Your task to perform on an android device: As I had planned to stay in Dubai for a couple of days, I searched for one-way flights from Dubai on October 25 for two adults in the Kayak app.
Image 0: 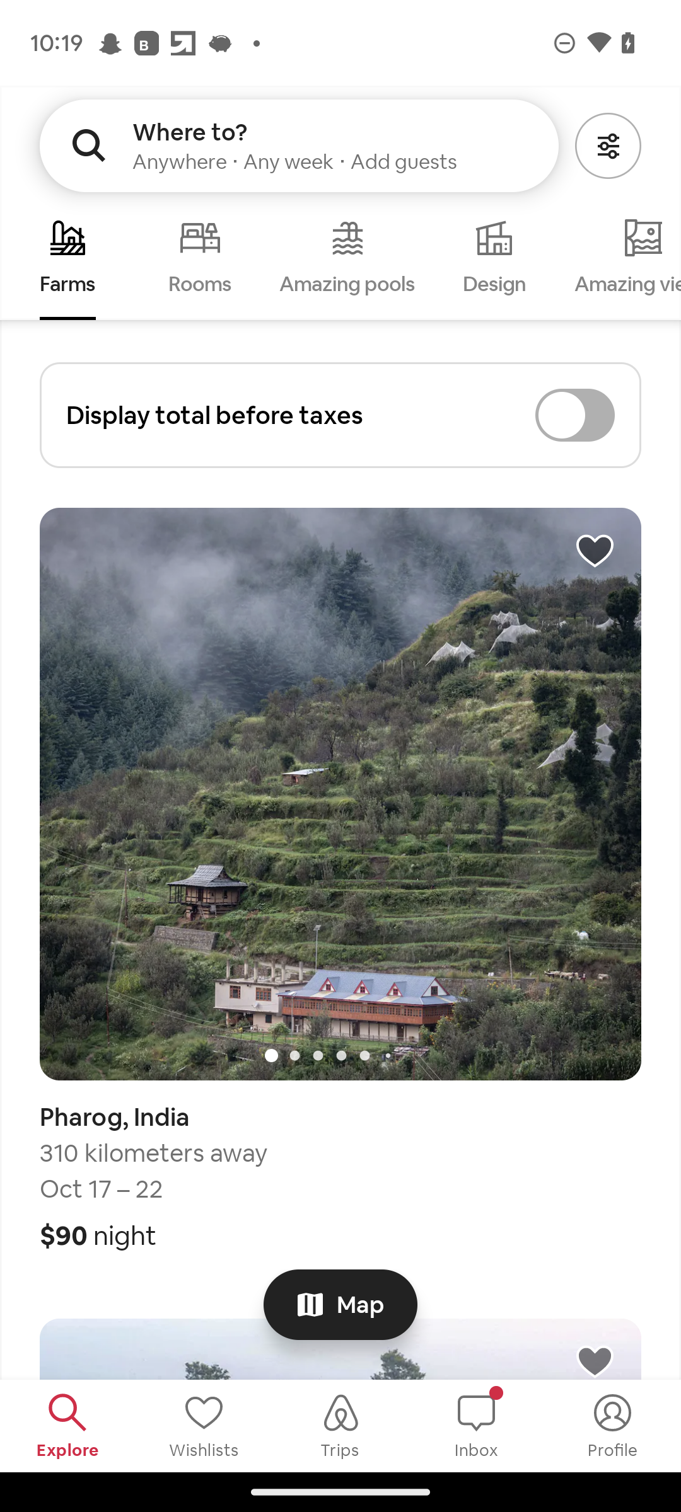
Open the kayak app
Step 0: open app "KAYAK"
Image 1: 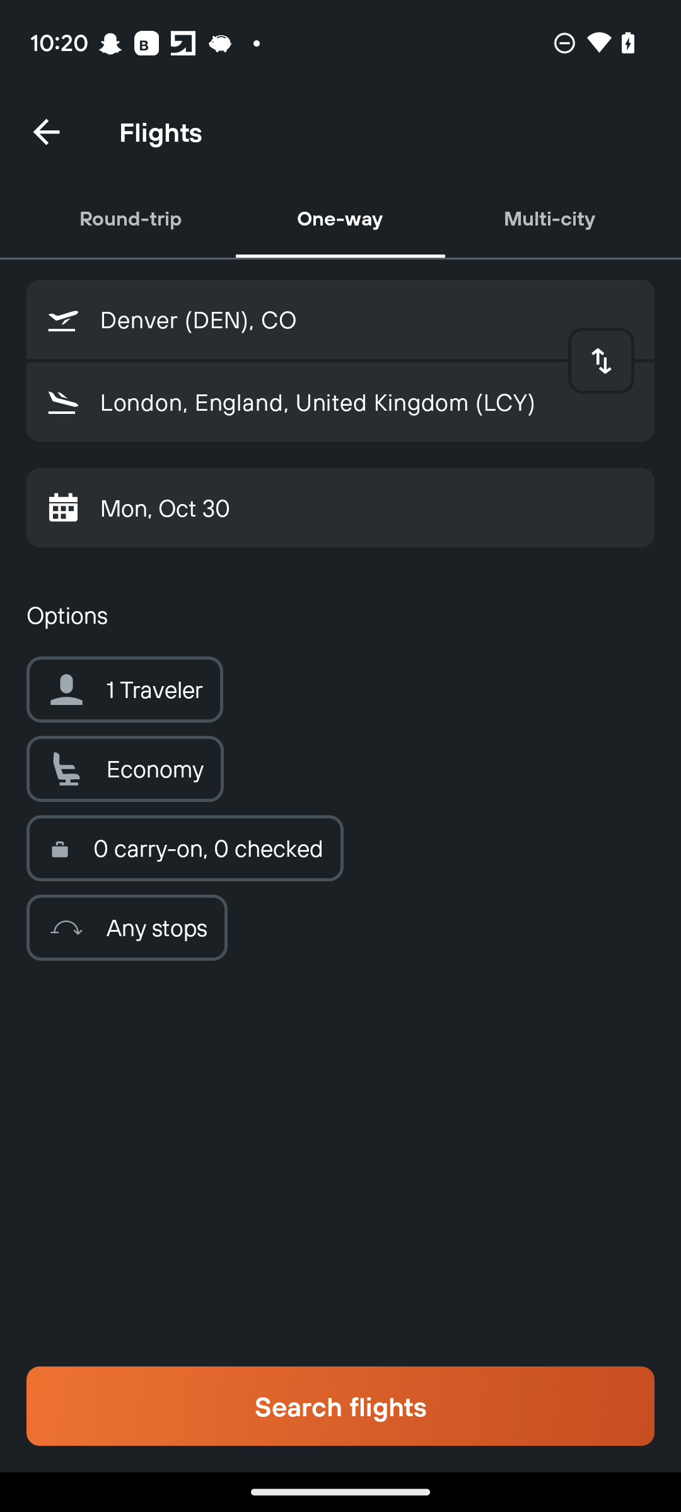
Click on the London in the search bar
Step 1: click (414, 423)
Image 2: 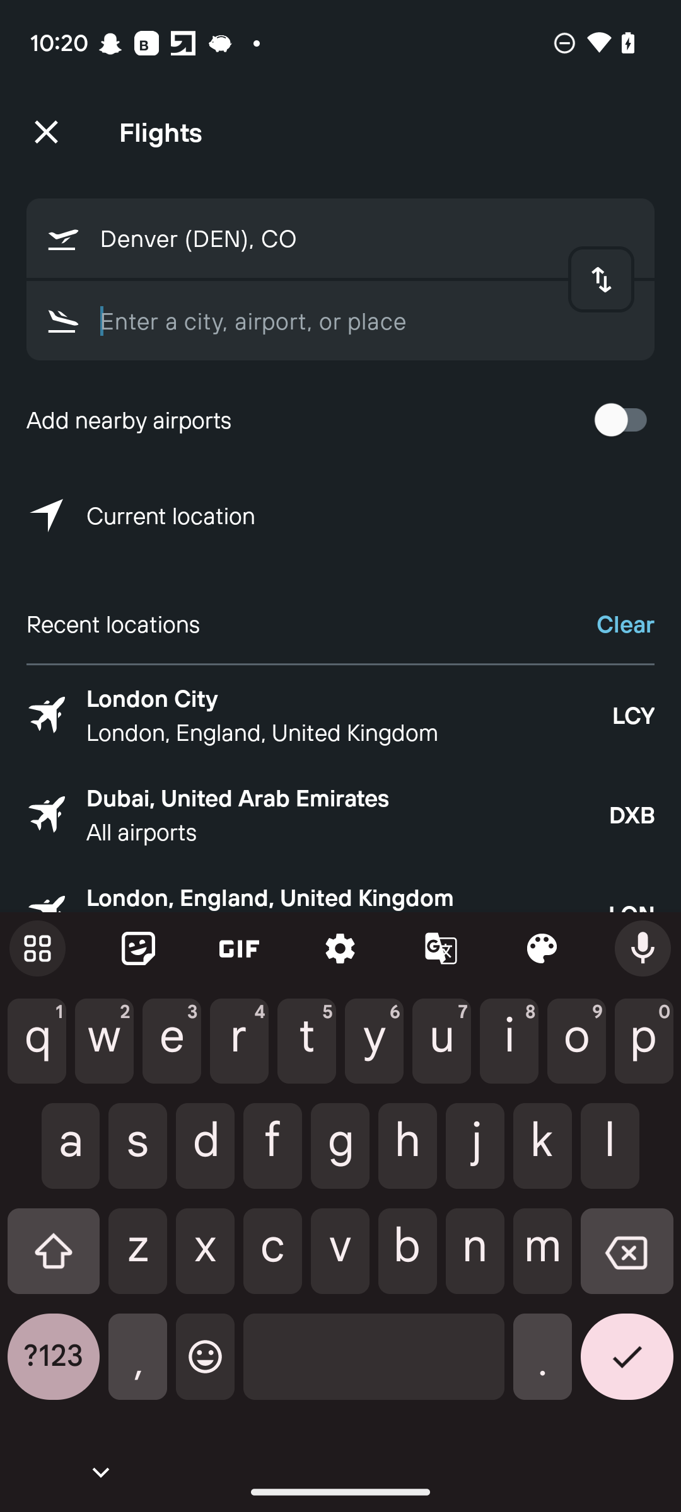
Type Dubai in the search bar
Step 2: type "Dubai"
Image 3: 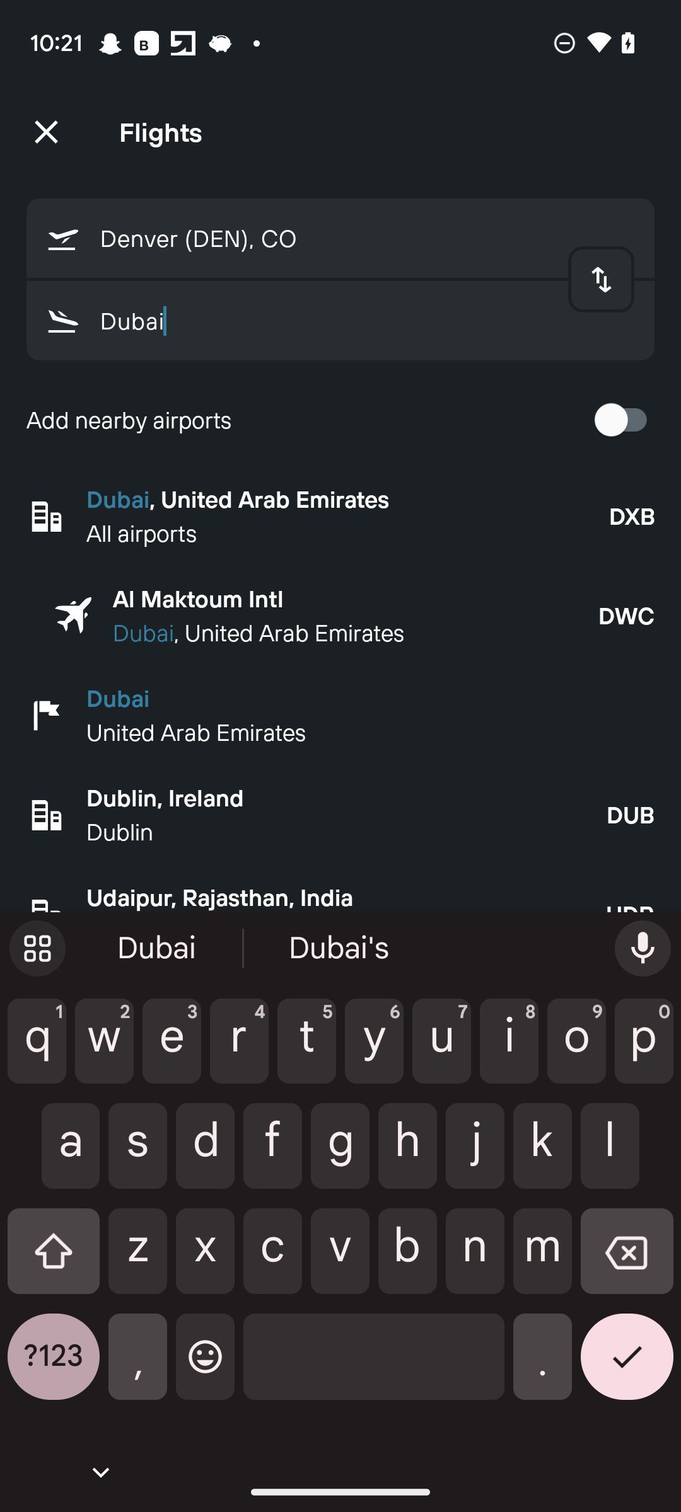
Click on the first result
Step 3: click (347, 498)
Image 4: 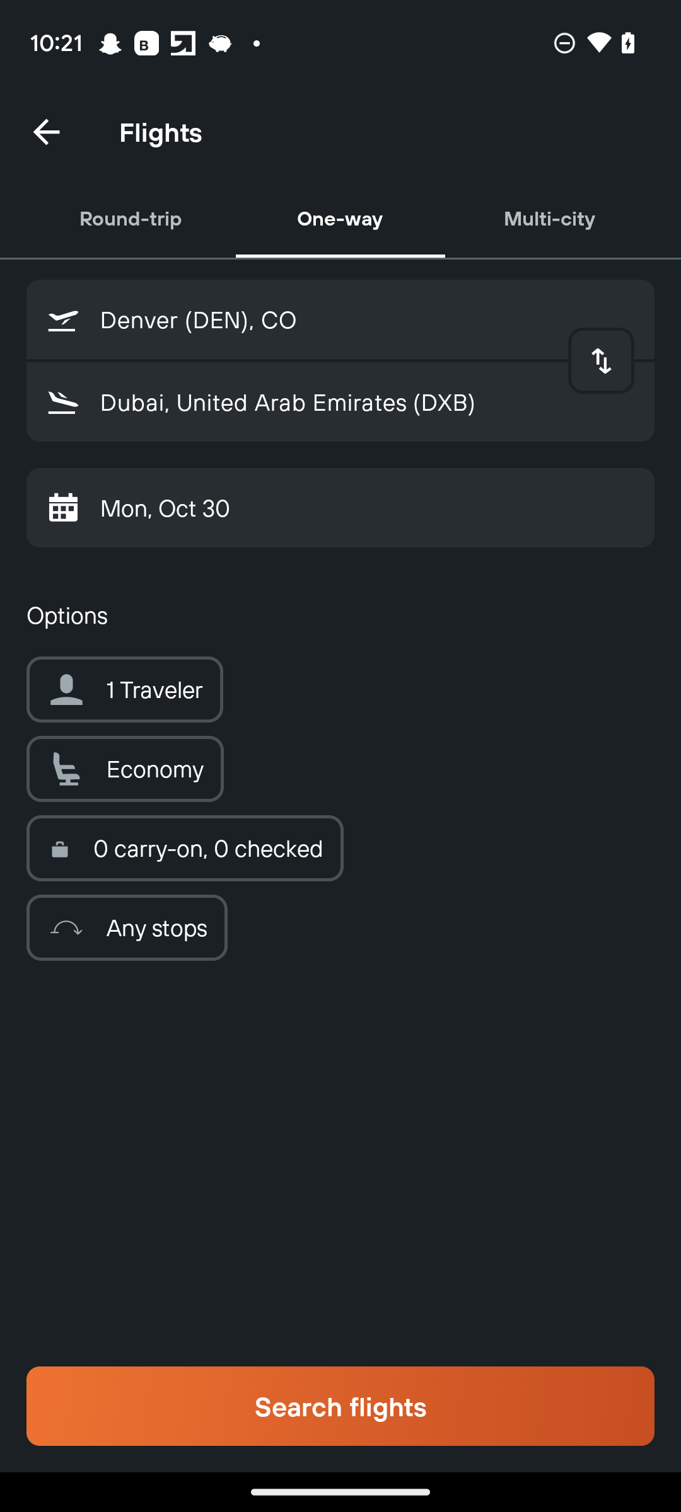
Click on the calendar section.
Step 4: click (340, 508)
Image 5: 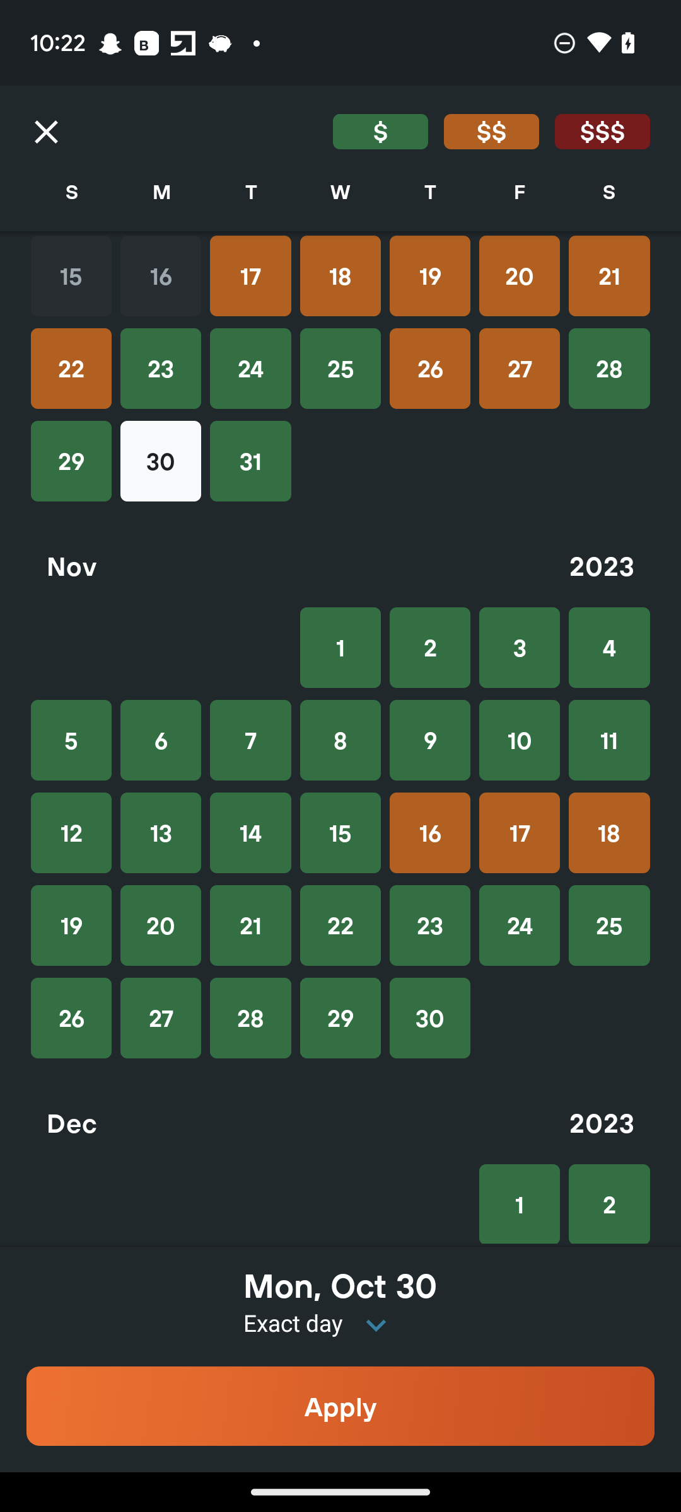
Click on the 25th date in October 
Step 5: click (340, 369)
Image 6: 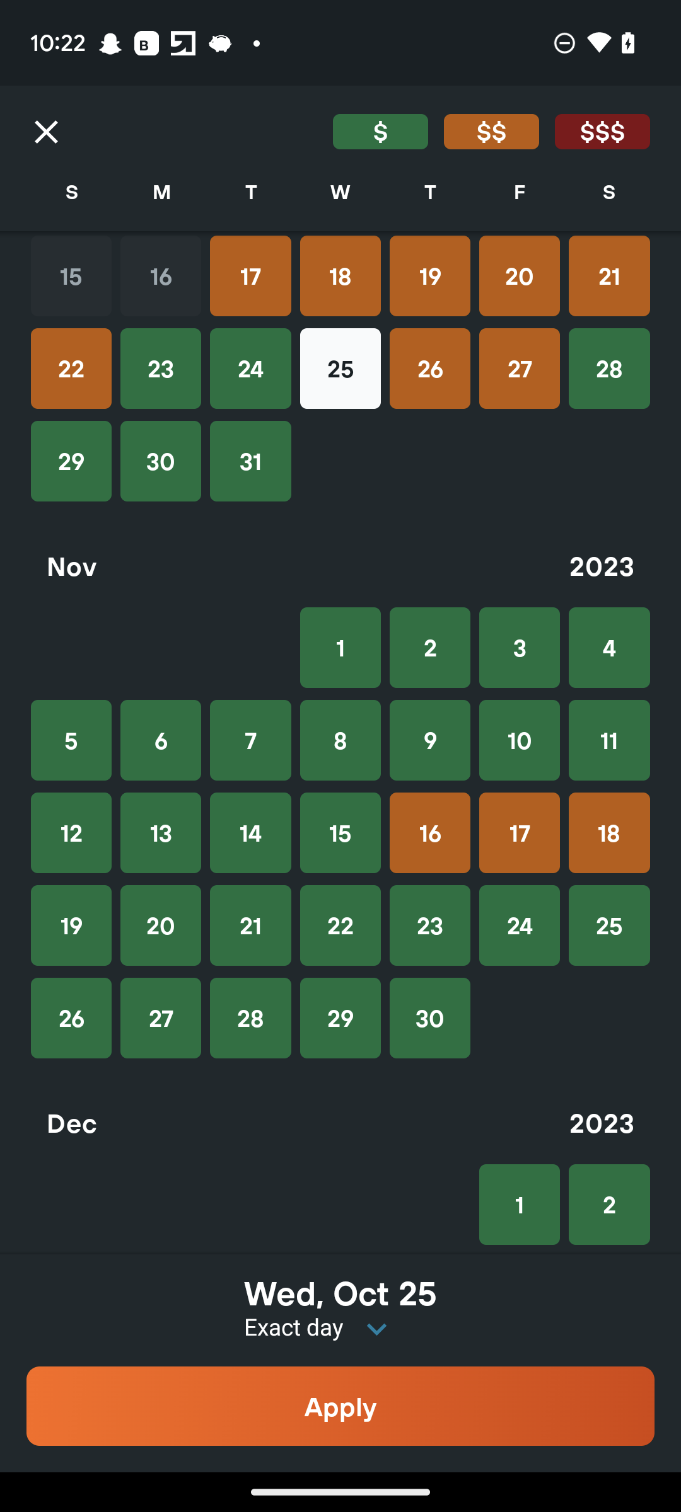
Click on the apply button.
Step 6: click (340, 1406)
Image 7: 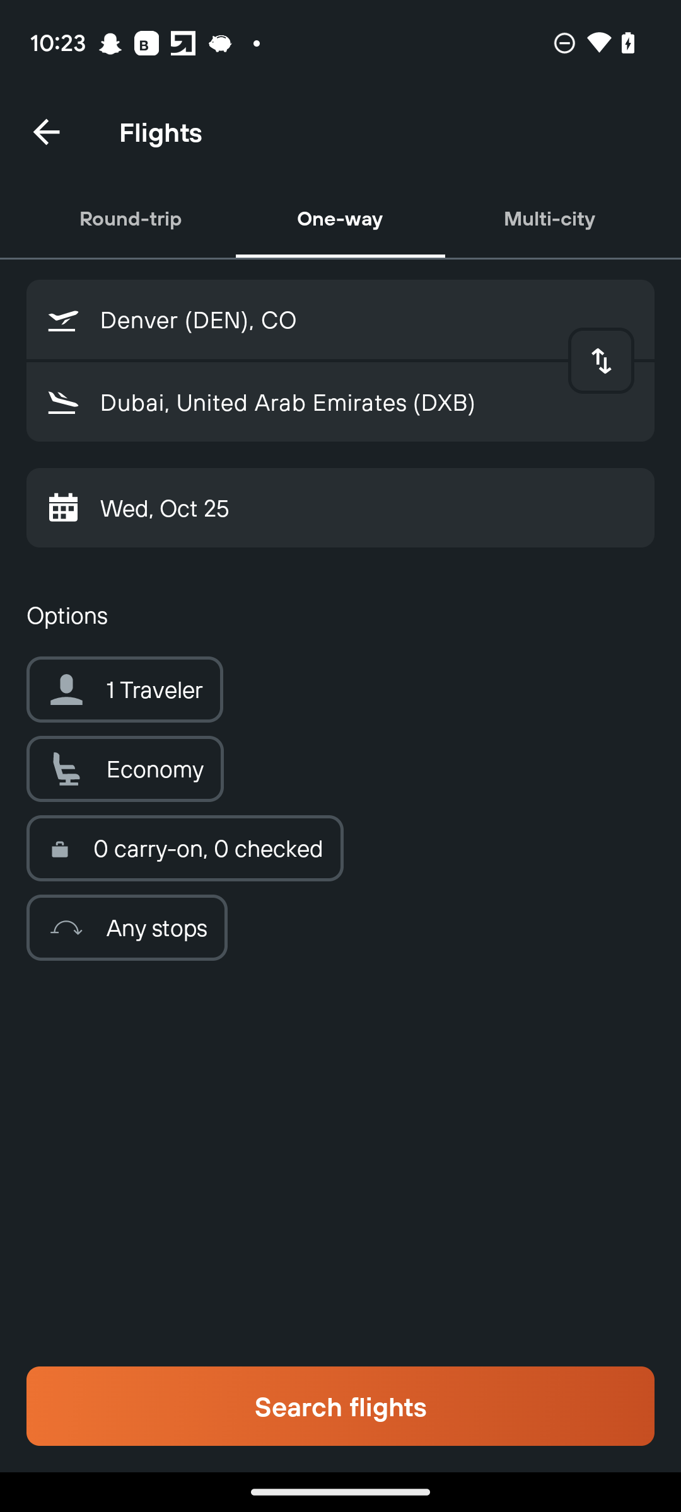
Click on the traveler section.
Step 7: click (124, 689)
Image 9: 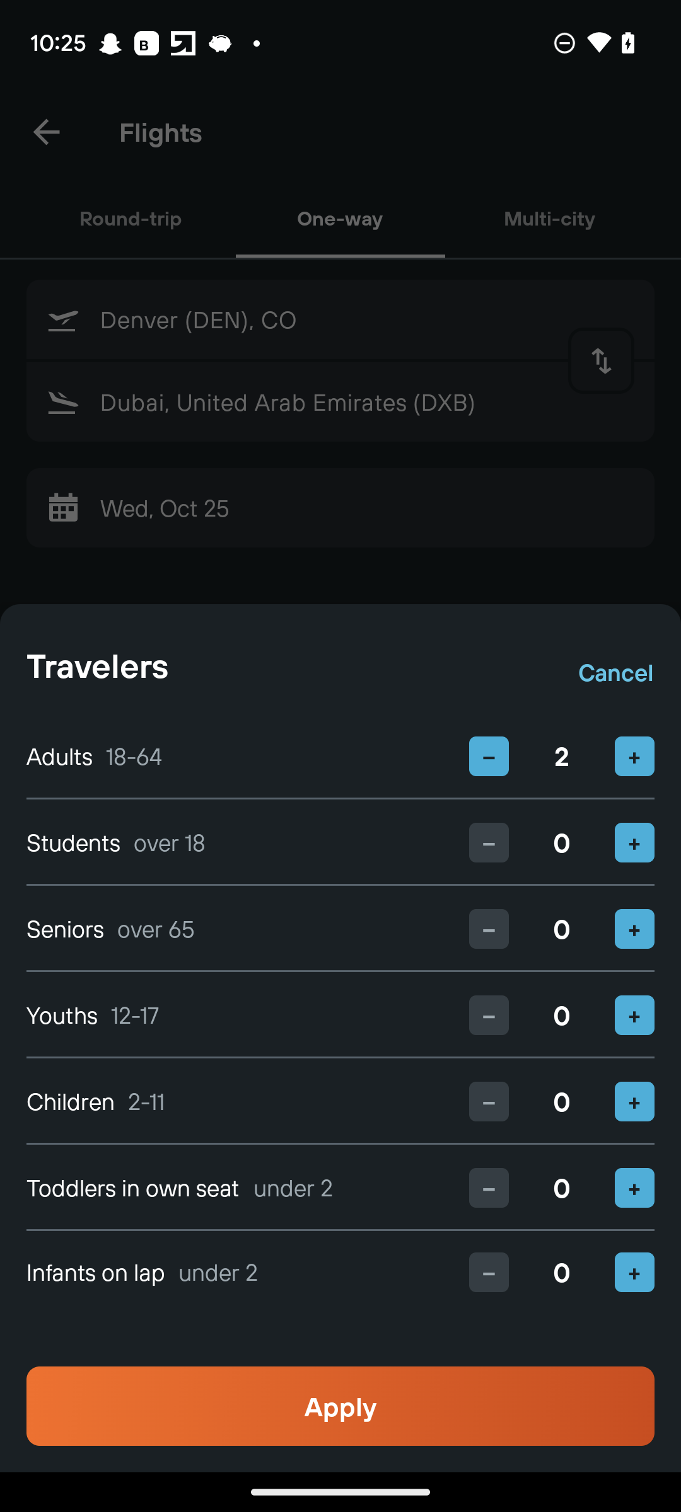
Click on the apply button.
Step 9: click (340, 1406)
Image 10: 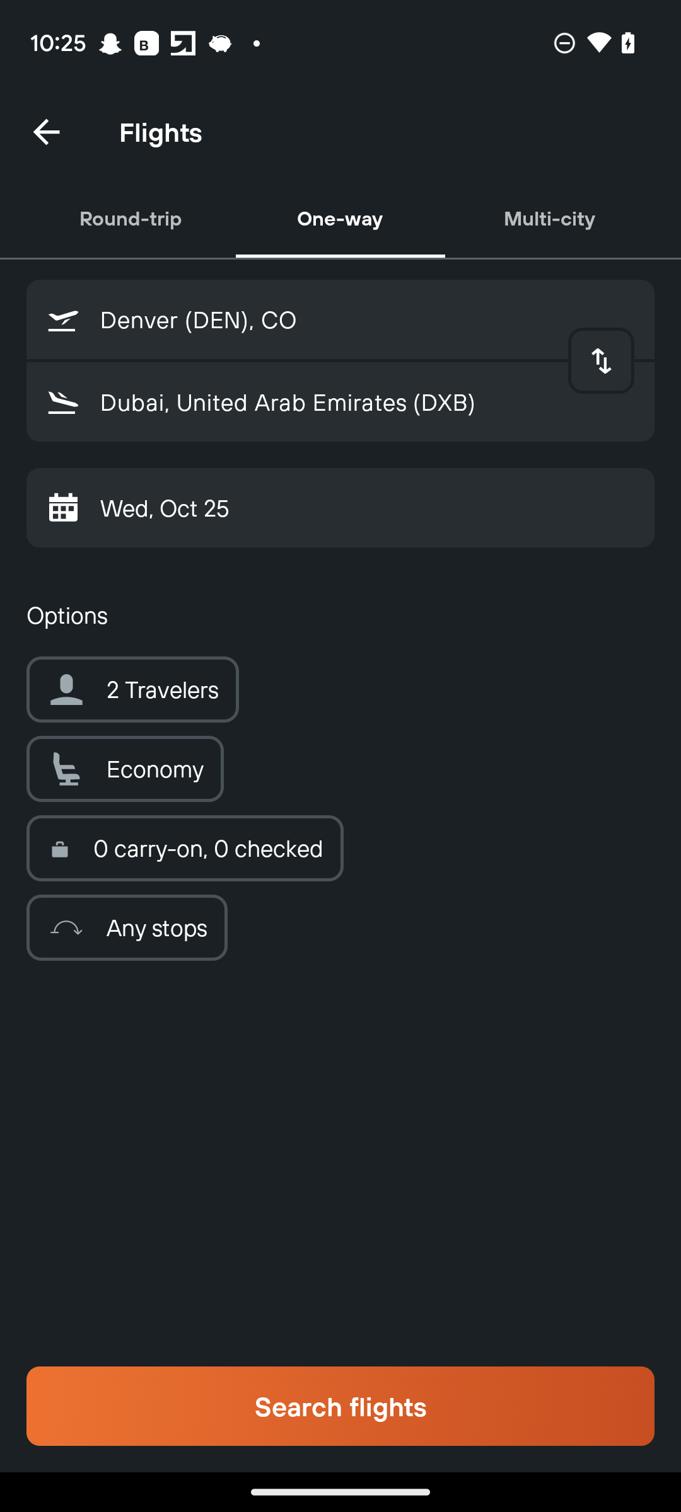
Click on the search flights button.
Step 10: click (340, 1406)
Image 11: 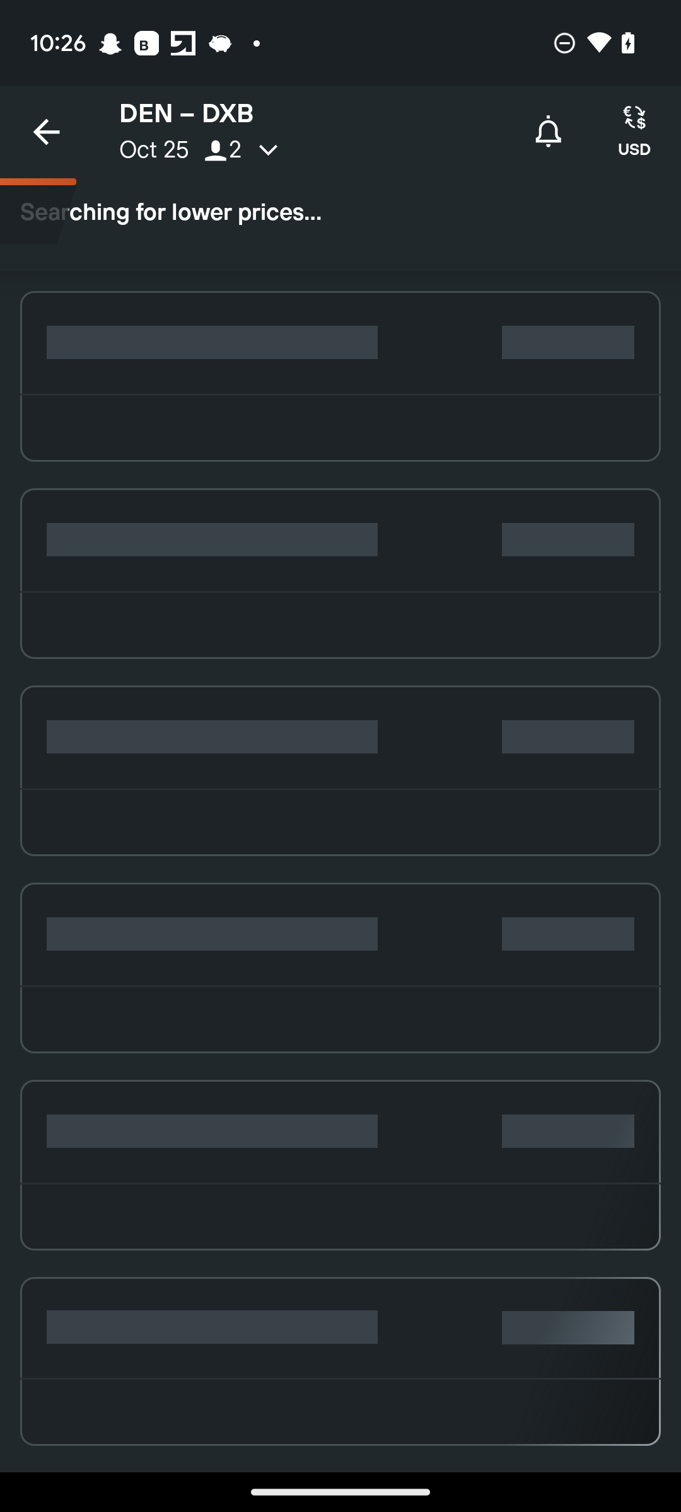
Click on the search flights button.
Step 11: wait